Your task to perform on an android device: I want to buy a pair of sports shoes for jogging, so find sports shoes for me in the eBay app.
Image 0: 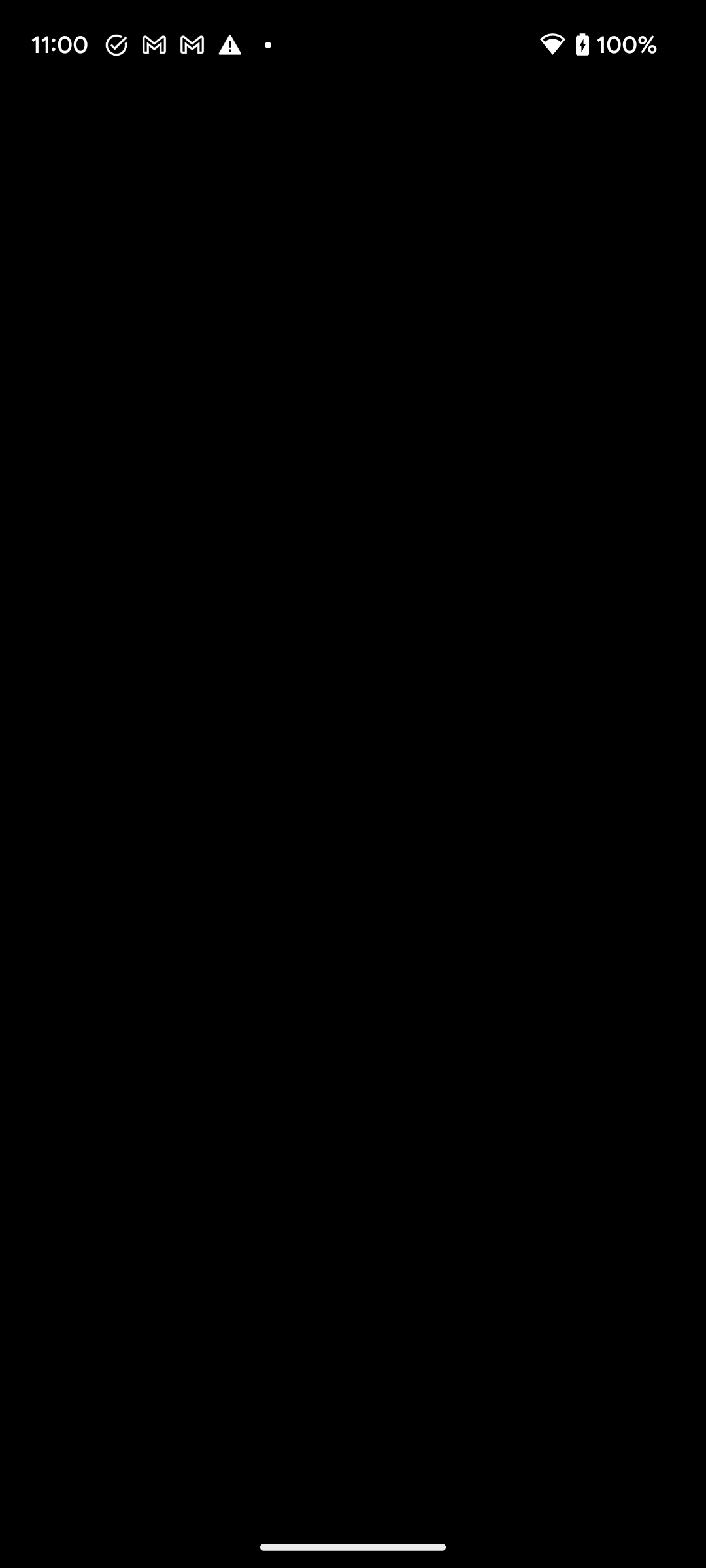
Open the eBay app.
Step 0: open app "eBay"
Image 1: 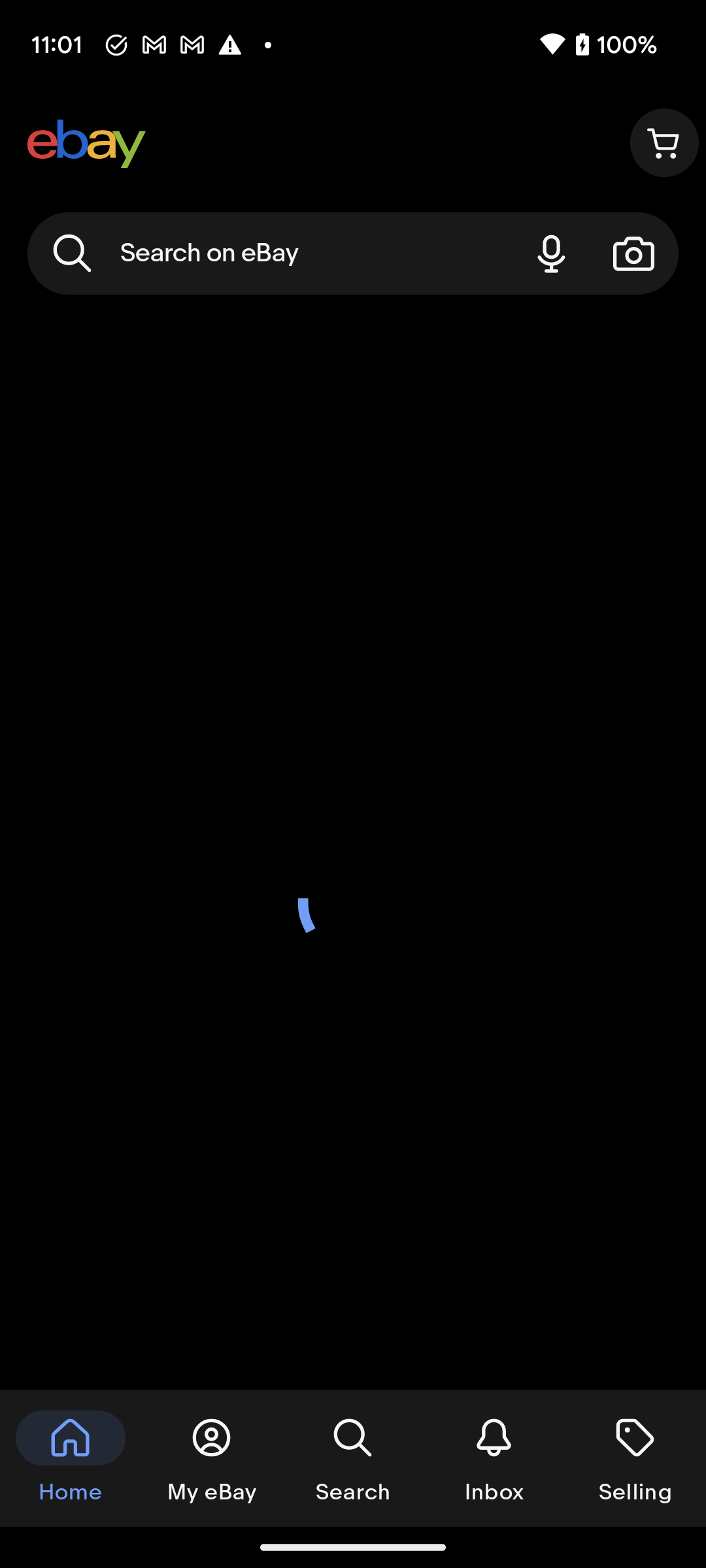
Open the eBay app.
Step 1: wait
Image 2: 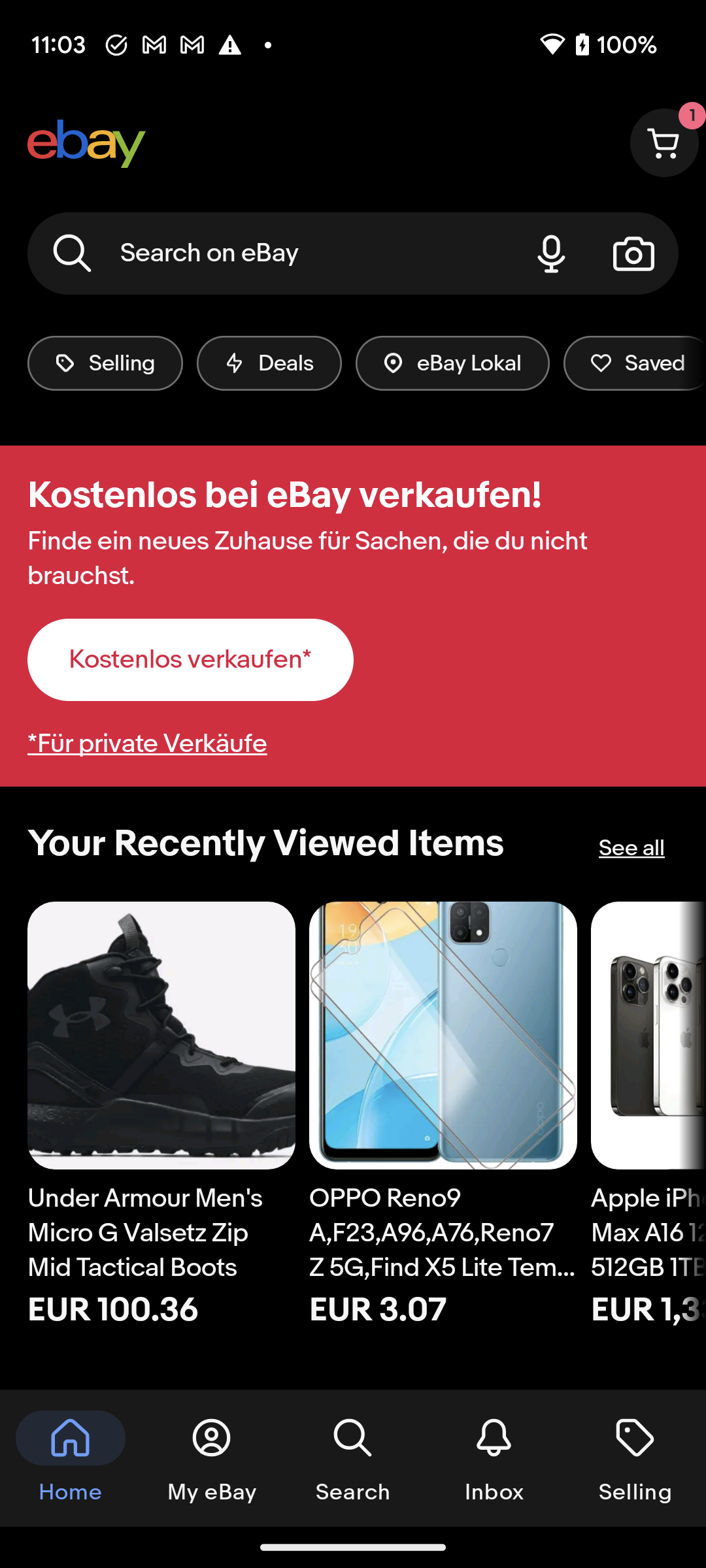
Click on the search bar at the top of the screen to search for the shoes.
Step 2: click (270, 253)
Image 3: 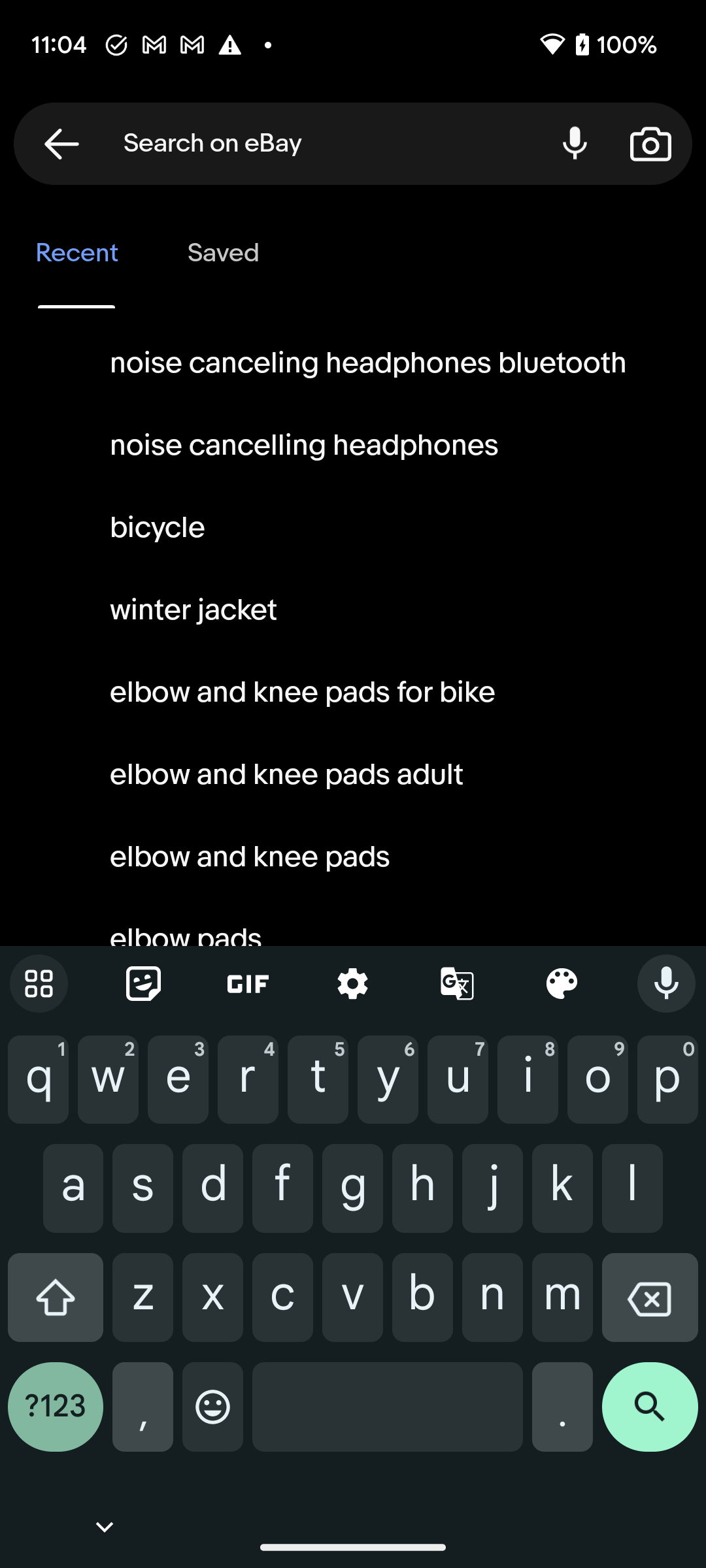
Type Sports shoes in the search bar.
Step 3: type "Sports shoes"
Image 4: 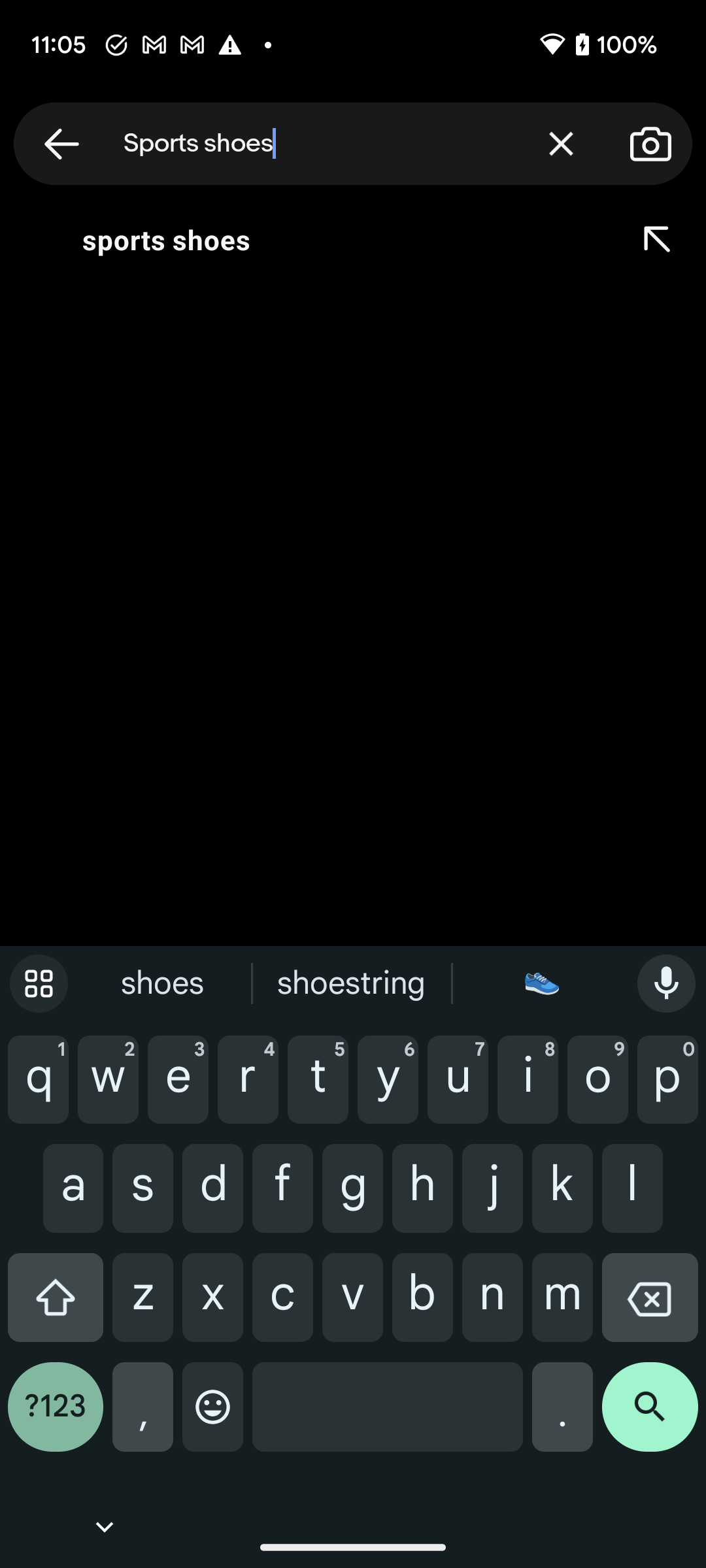
Click on the search icon at the bottom right corner of the screen to view the search result.
Step 4: click (650, 1417)
Image 5: 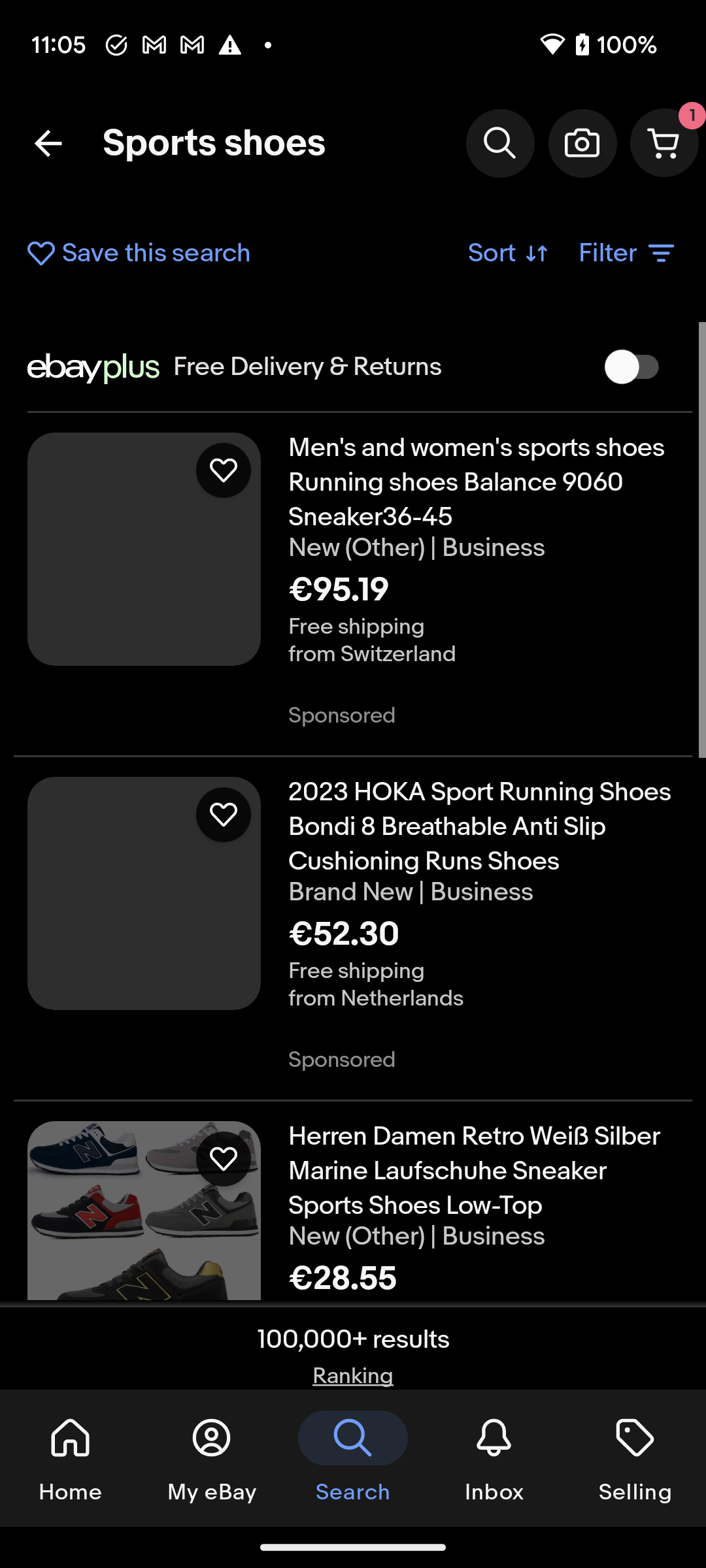
Click on the search icon at the bottom right corner of the screen to view the search result.
Step 5: wait
Image 6: 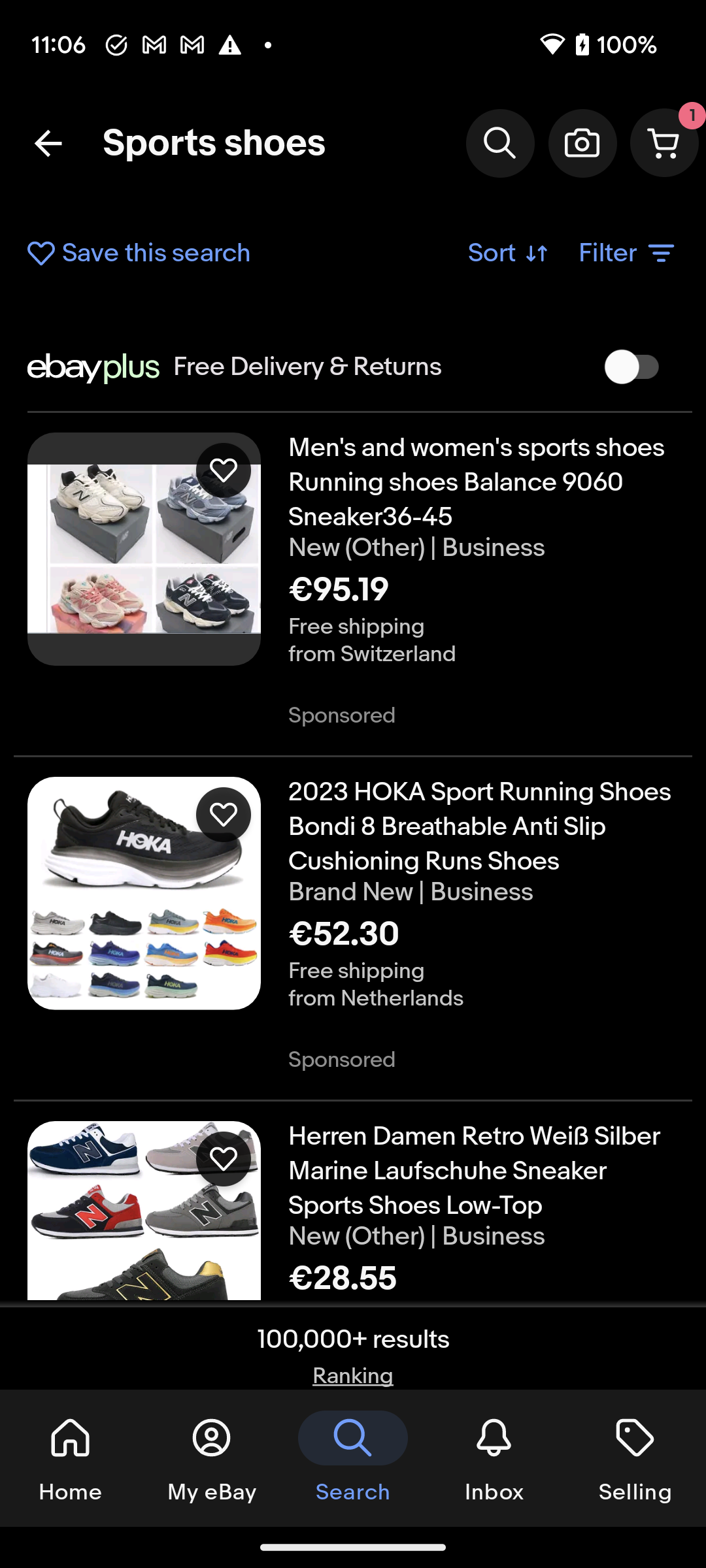
Scroll down to view more shoes.
Step 6: scroll down
Image 7: 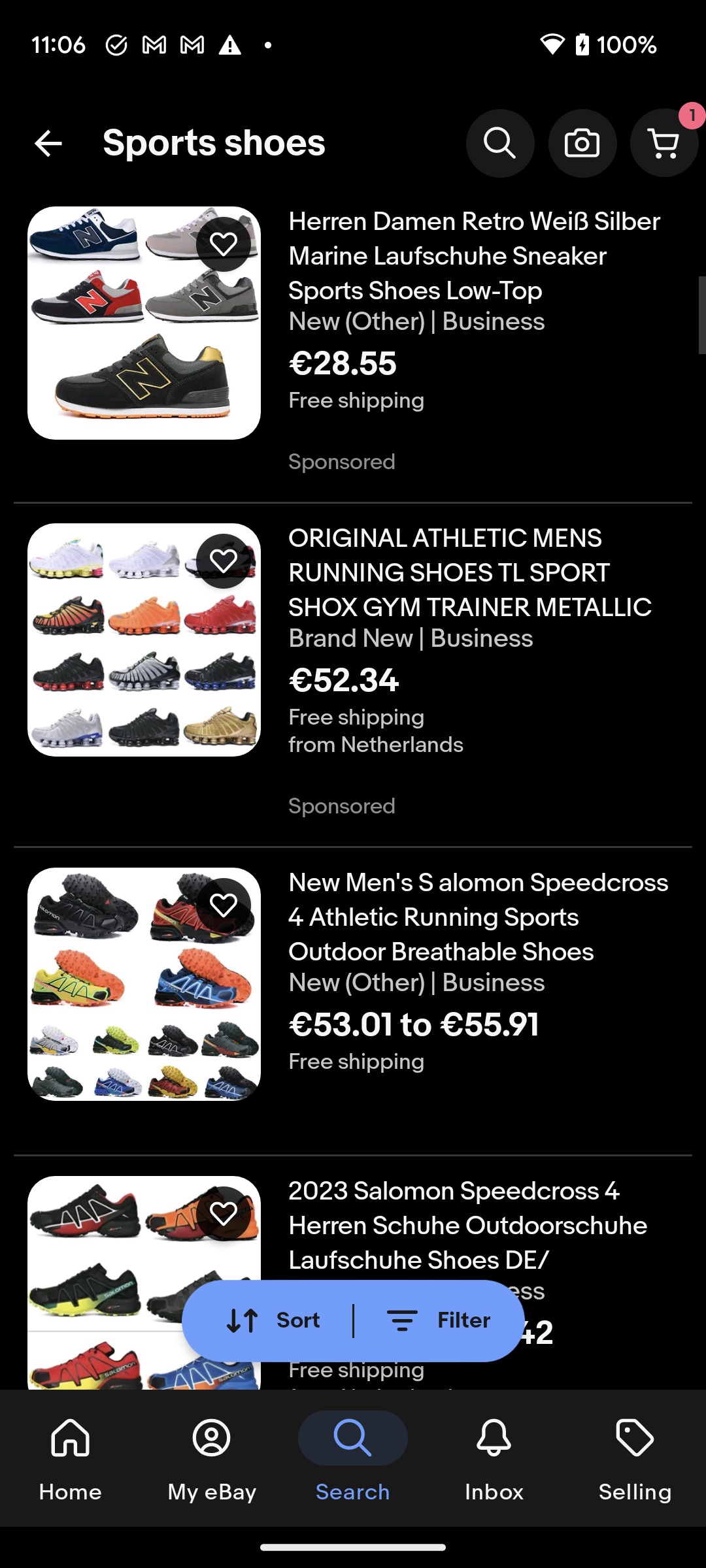
Scroll down to view more shoes.
Step 7: scroll down
Image 8: 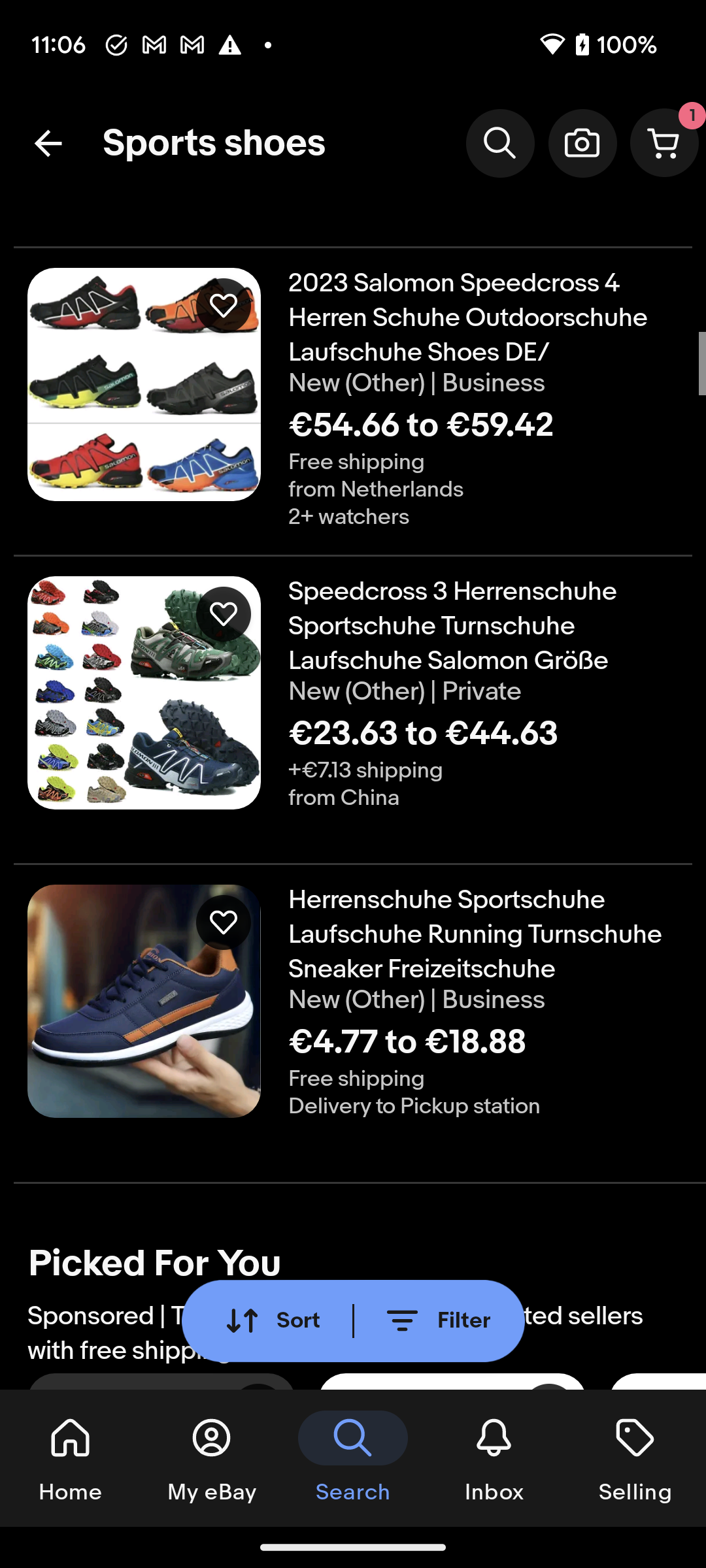
Scroll down to view more shoes.
Step 8: scroll down
Image 9: 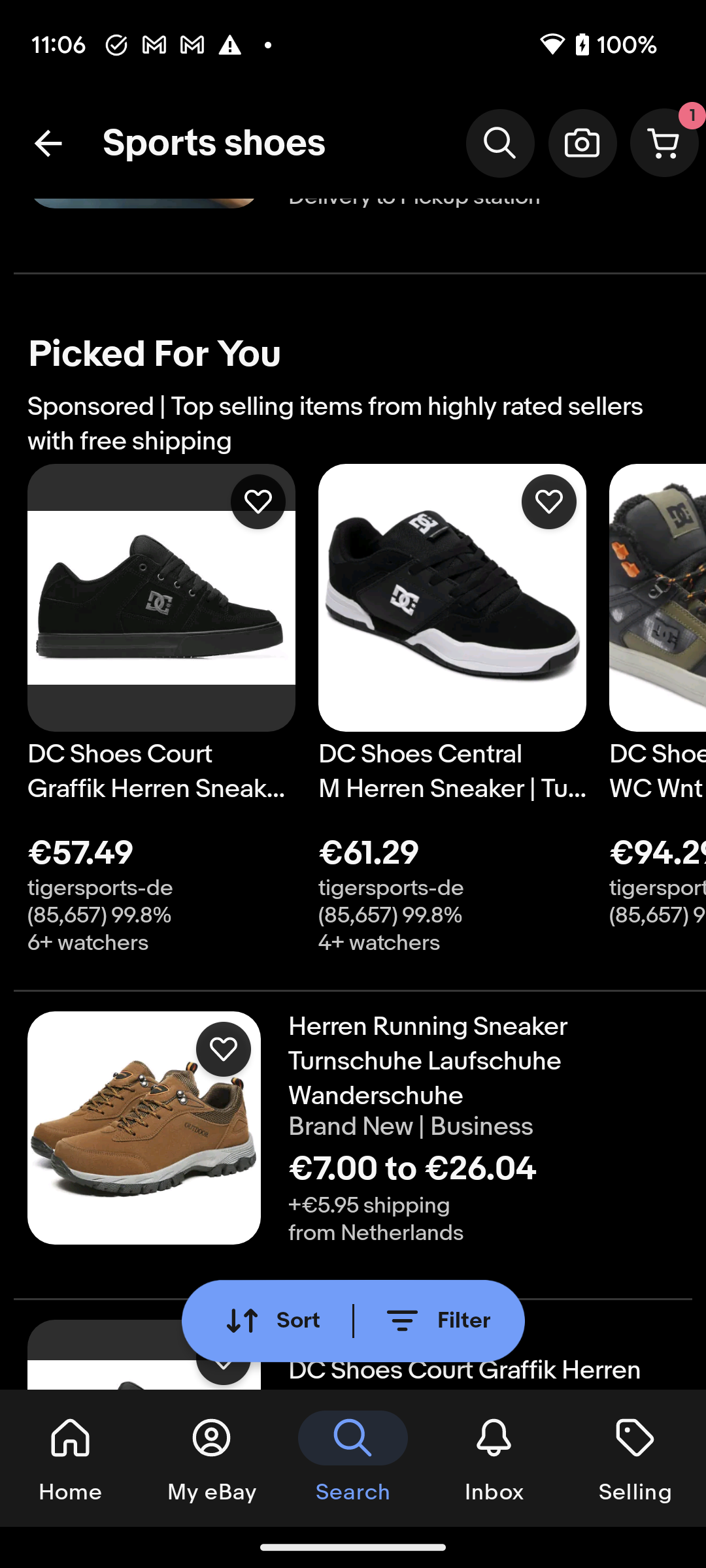
Scroll down to view more shoes.
Step 9: scroll down